Your task to perform on an android device: In Google Play Books app, Search a book " FAITH by DAVID ADAMS"
Image 0: 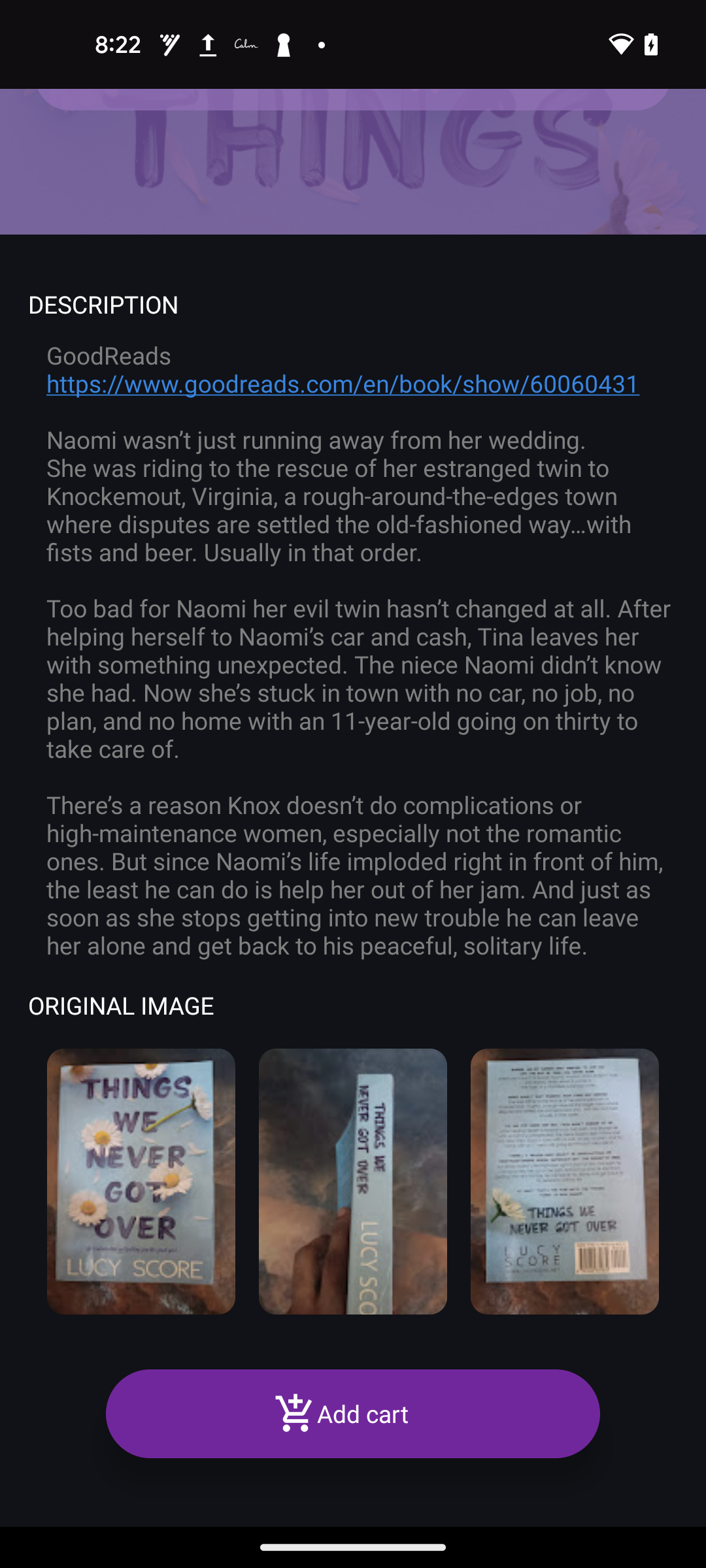
Open Google Play Books app
Step 0: open app "Google Play Books"
Image 1: 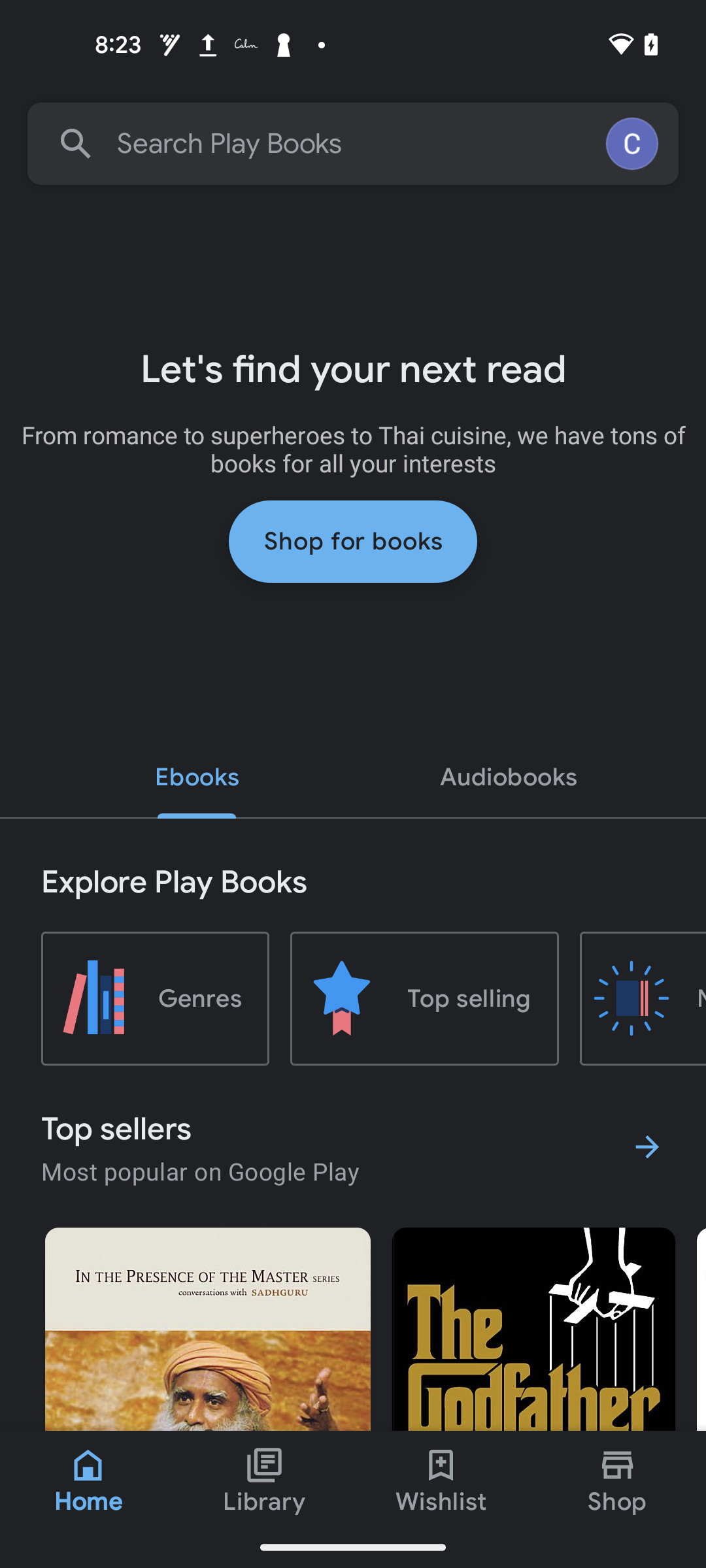
Click on the Search bar at the top of the screen
Step 1: click (229, 143)
Image 2: 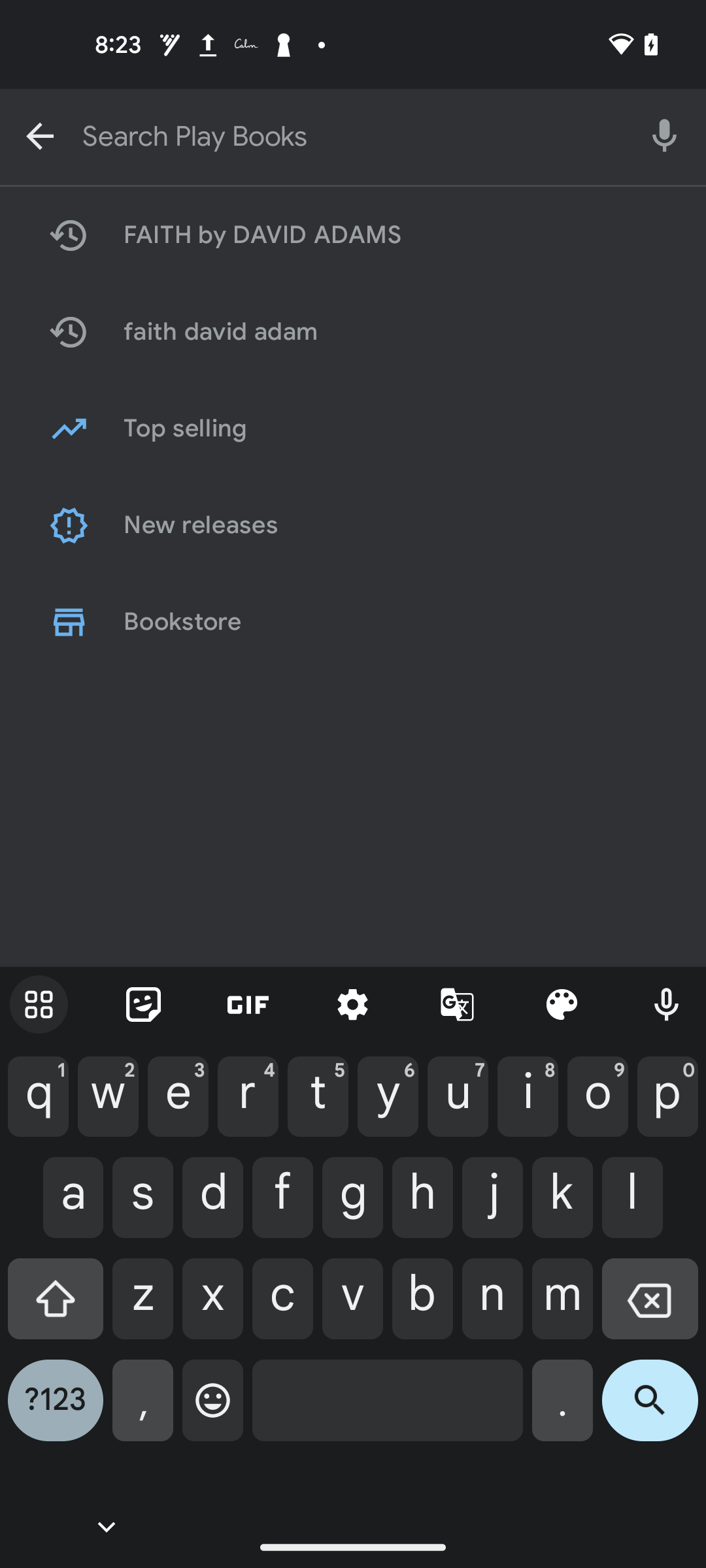
Search for "FAITH by DAVID ADAMS"
Step 2: type "FAITH by DAVID ADAMS"